Your task to perform on an android device: On the OpenTable app Refer the Hard Rock Cafe in Amsterdam to my friend Amelia Miller with her gmail account (amelia.miller2709@gmail.com) to recommend the cafe for her forthcoming visit.
Image 0: 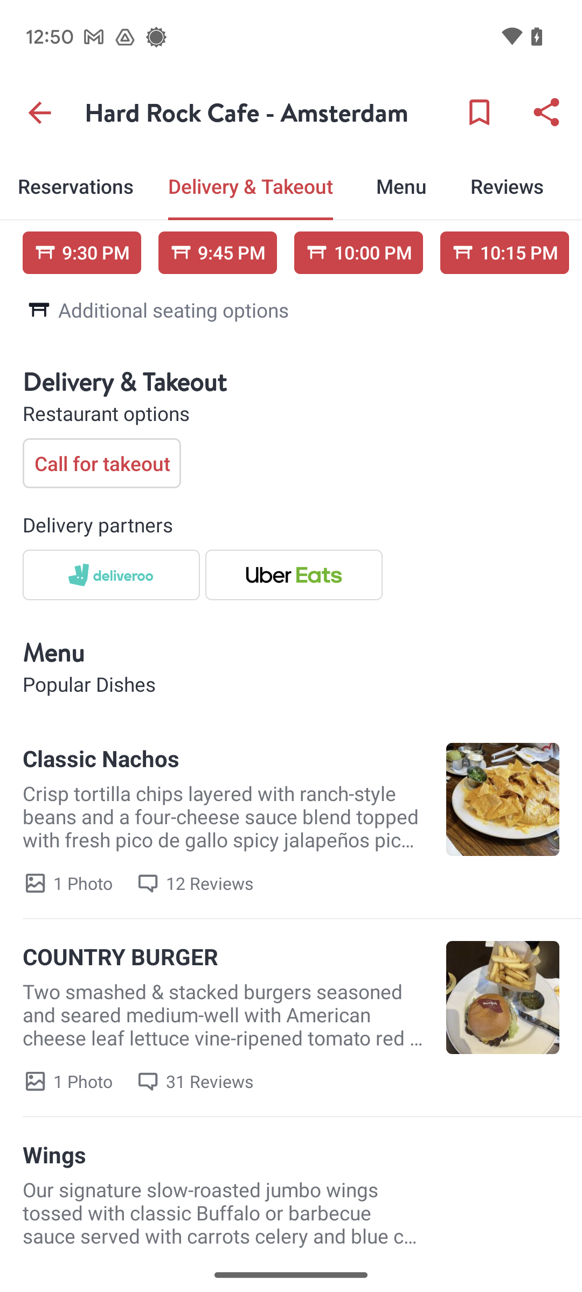
At the top-right corner of the screen, click on the share icon.
Step 0: click (548, 113)
Image 1: 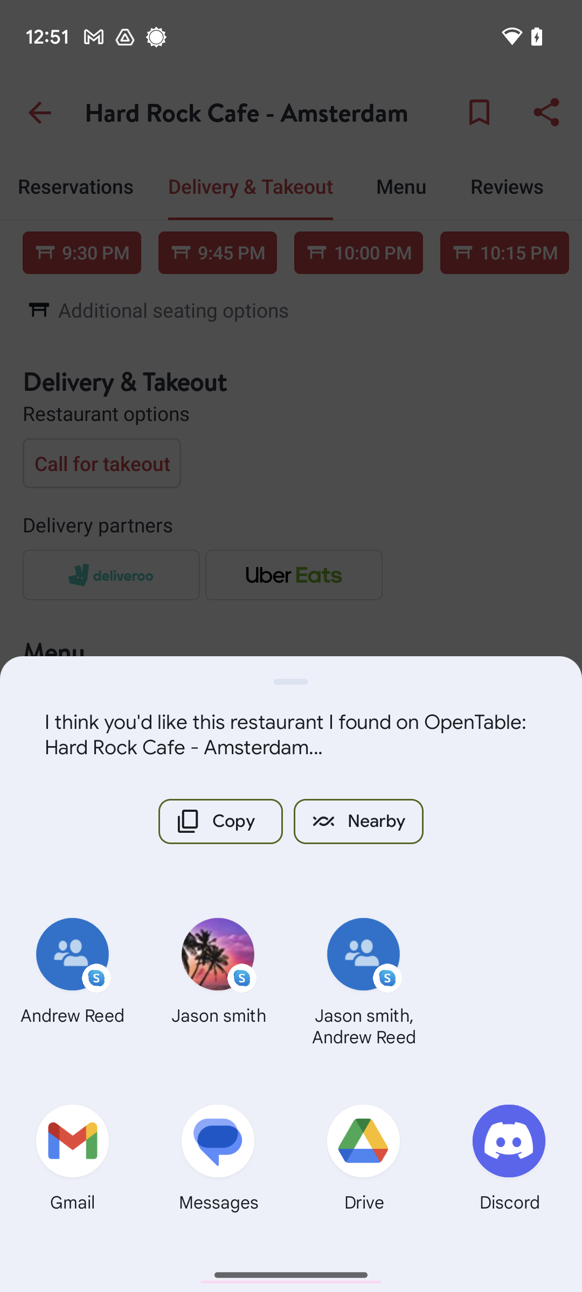
Click on the Gmail icon.
Step 1: click (73, 1162)
Image 2: 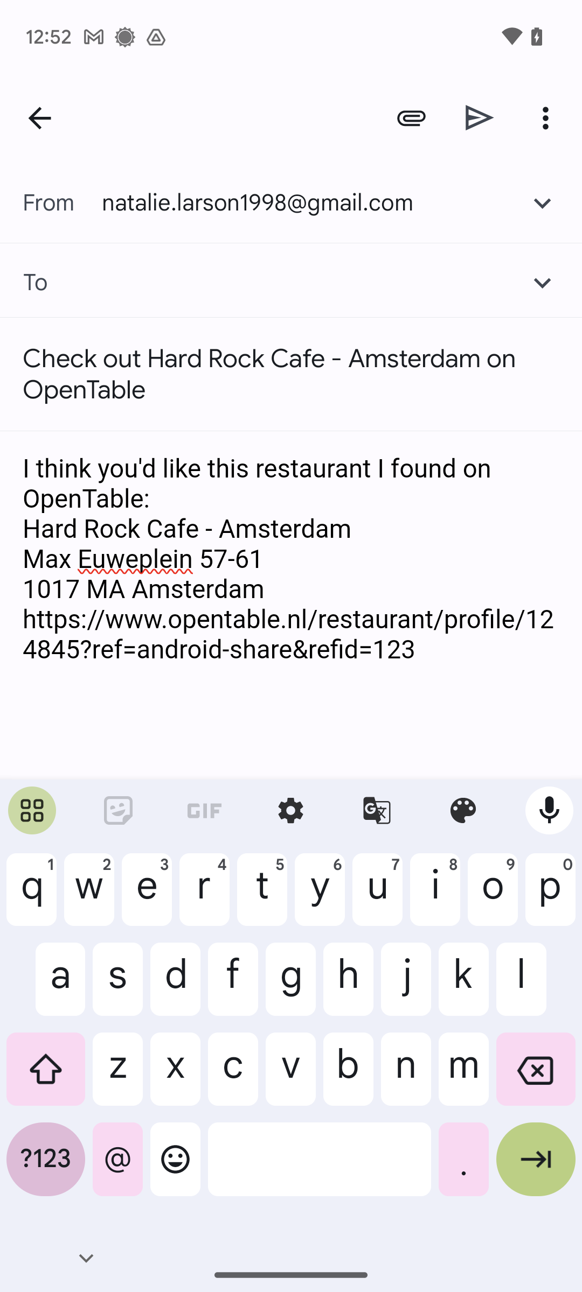
Type in amelia.miller2709@gmail.com.
Step 2: type "amelia.miller2709@gmail.com"
Image 3: 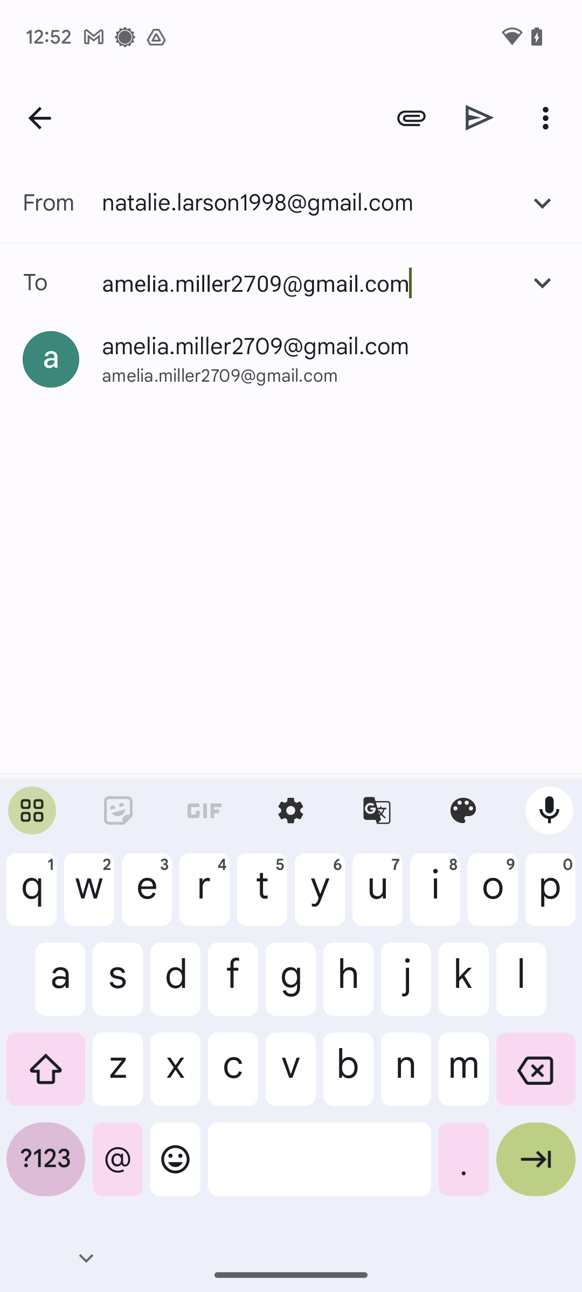
At the bottom-right corner of the keyboard, click on the arrow icon.
Step 3: click (536, 1168)
Image 4: 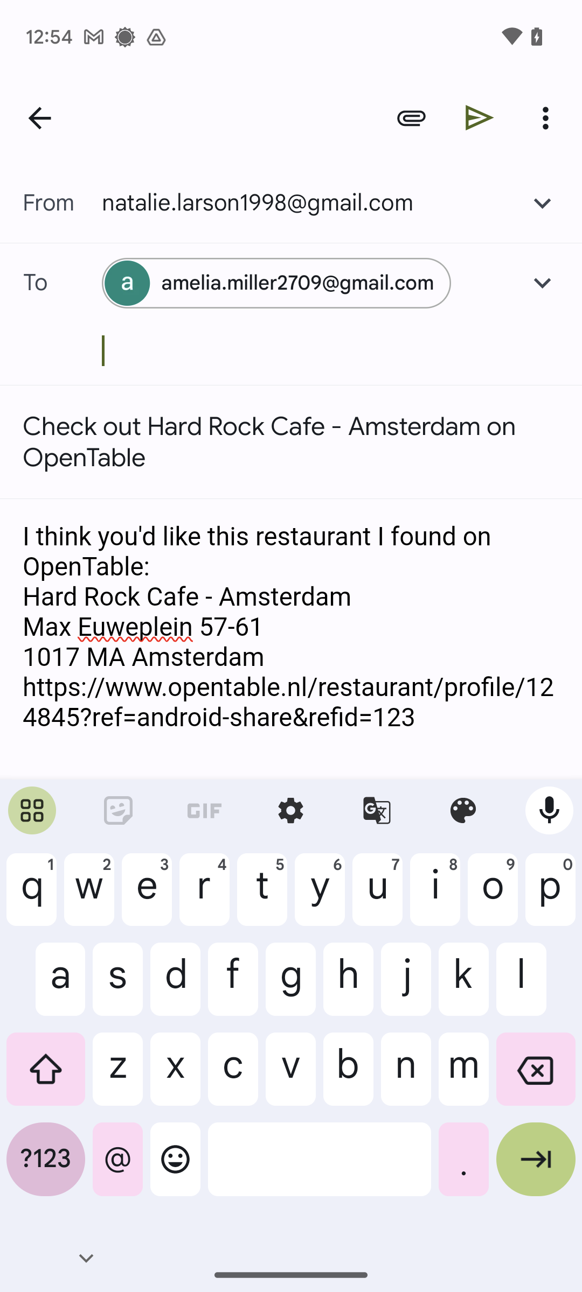
At the top-right of the screen, click on the send icon.
Step 4: click (480, 117)